Your task to perform on an android device: Maria wants some kind of structured query language notes and asks me for a suggestion. Share the structured query language.pdf file with Maria at Maria.rossi1993@gmail.com in the Dropbox app.
Image 0: 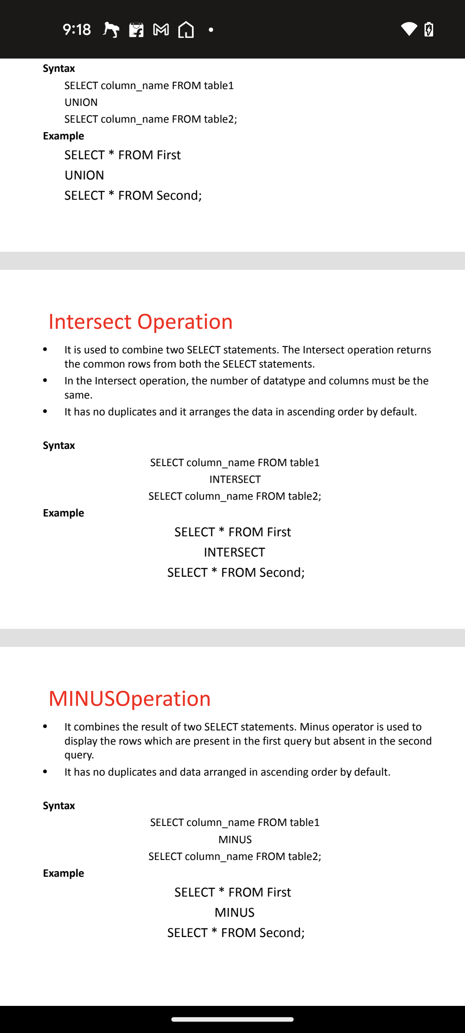
Click on the file screen for file control button
Step 0: click (234, 432)
Image 1: 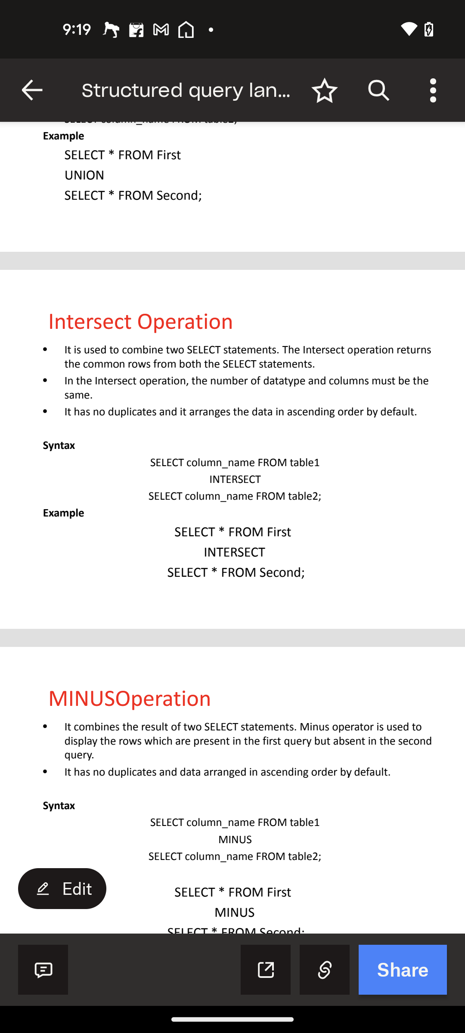
Click on the Share button at the bottom right corner of the screen
Step 1: click (403, 969)
Image 2: 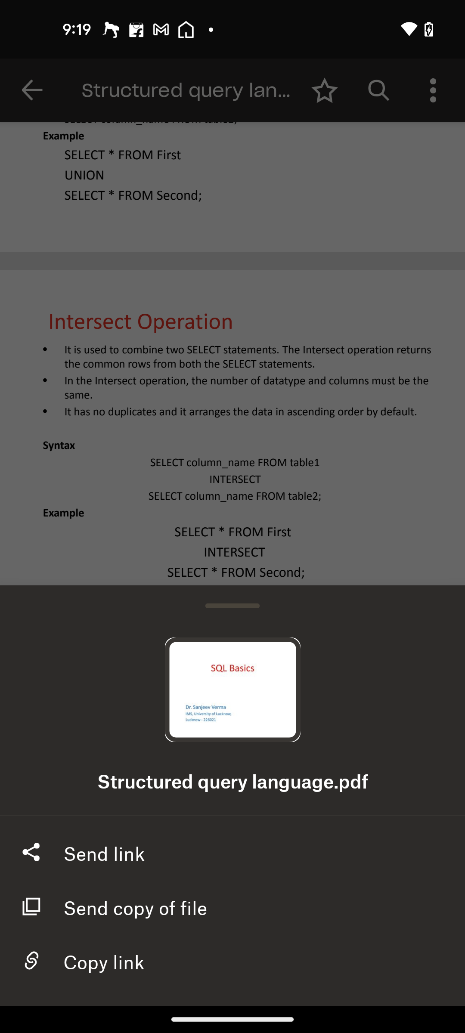
Click on the Send copy of file option
Step 2: click (135, 906)
Image 4: 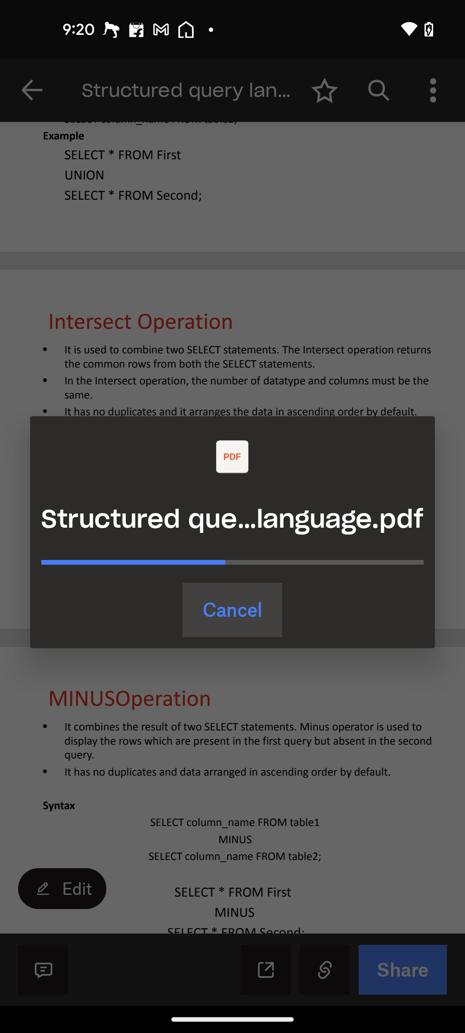
Select Gmail for sharing the file
Step 4: wait
Image 5: 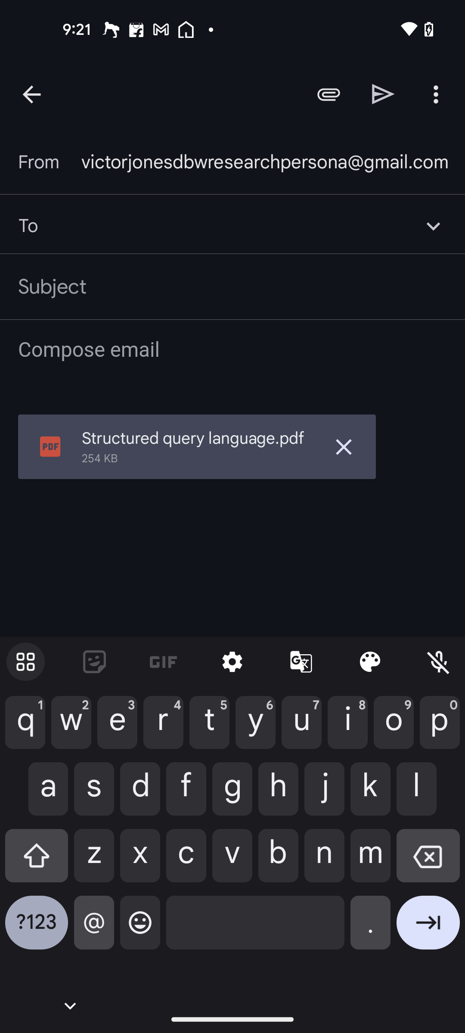
Type Maria.rossi1993@gmail.com in the recipient mail id column
Step 5: type "Maria.rossi1993@gmail.com"
Image 7: 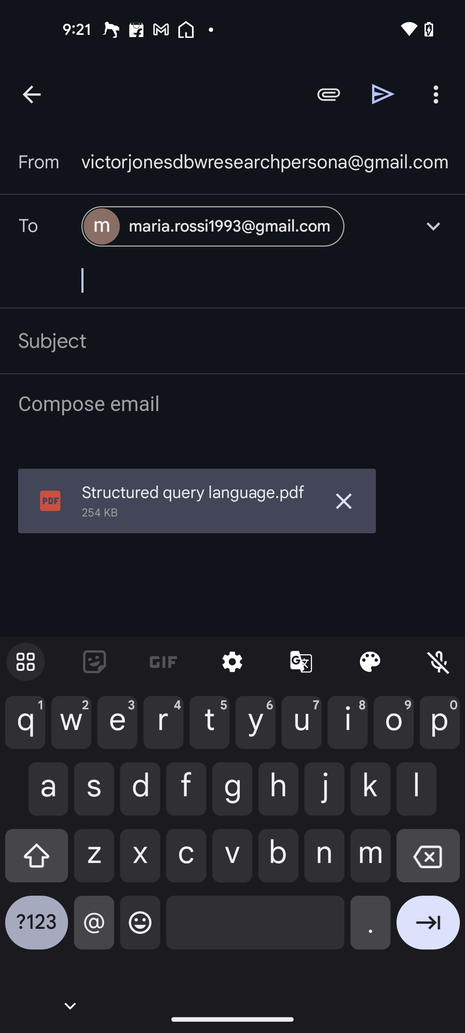
Click on the Send button at the top right of the screen
Step 7: click (383, 94)